Your task to perform on an android device: I want to save the property that I found on the housing app.
Image 0: 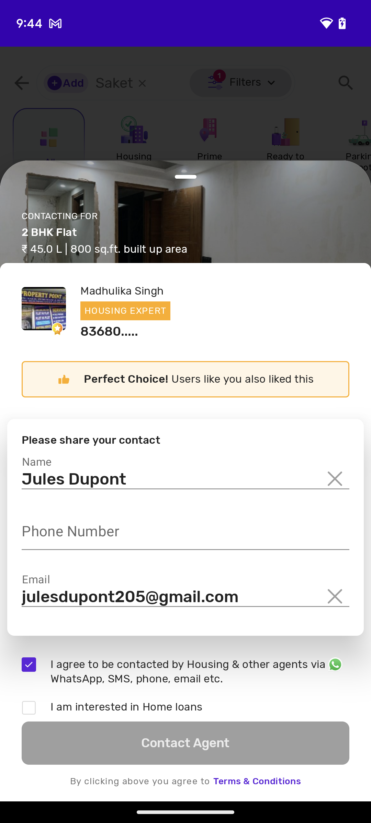
Step 0: wait
Image 1: 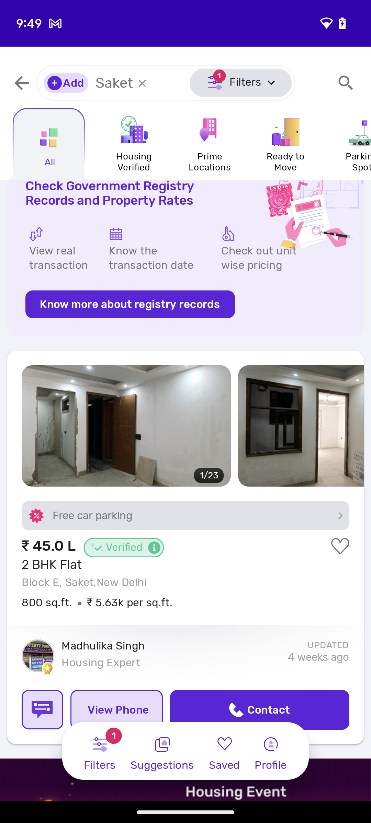
Tap on the first properties present on the screen.
Step 1: click (77, 463)
Image 2: 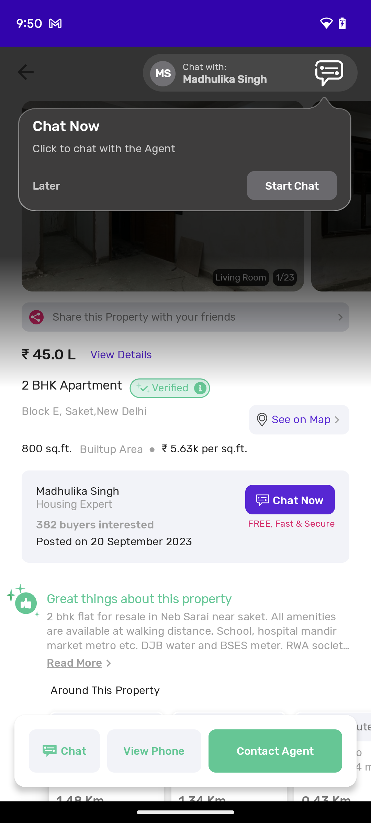
Tap on the first properties present on the screen.
Step 2: wait
Image 3: 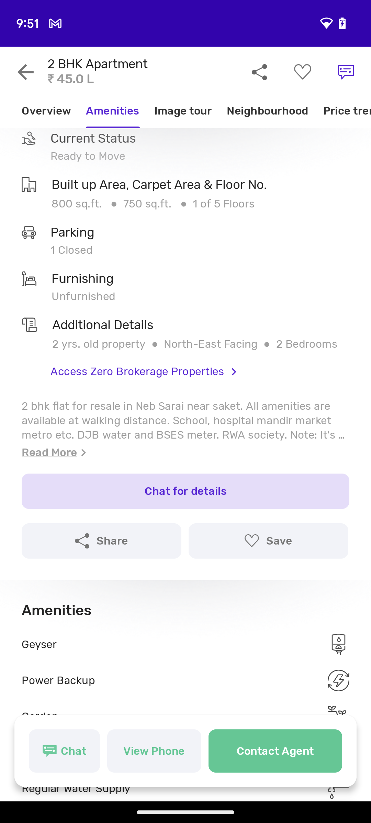
Tap on the save icon present at the bottom of the screen.
Step 3: click (258, 542)